Your task to perform on an android device: I would like to see more details about the Transavia/Ryanair flight taking off at 7:55 a.m.
Image 0: 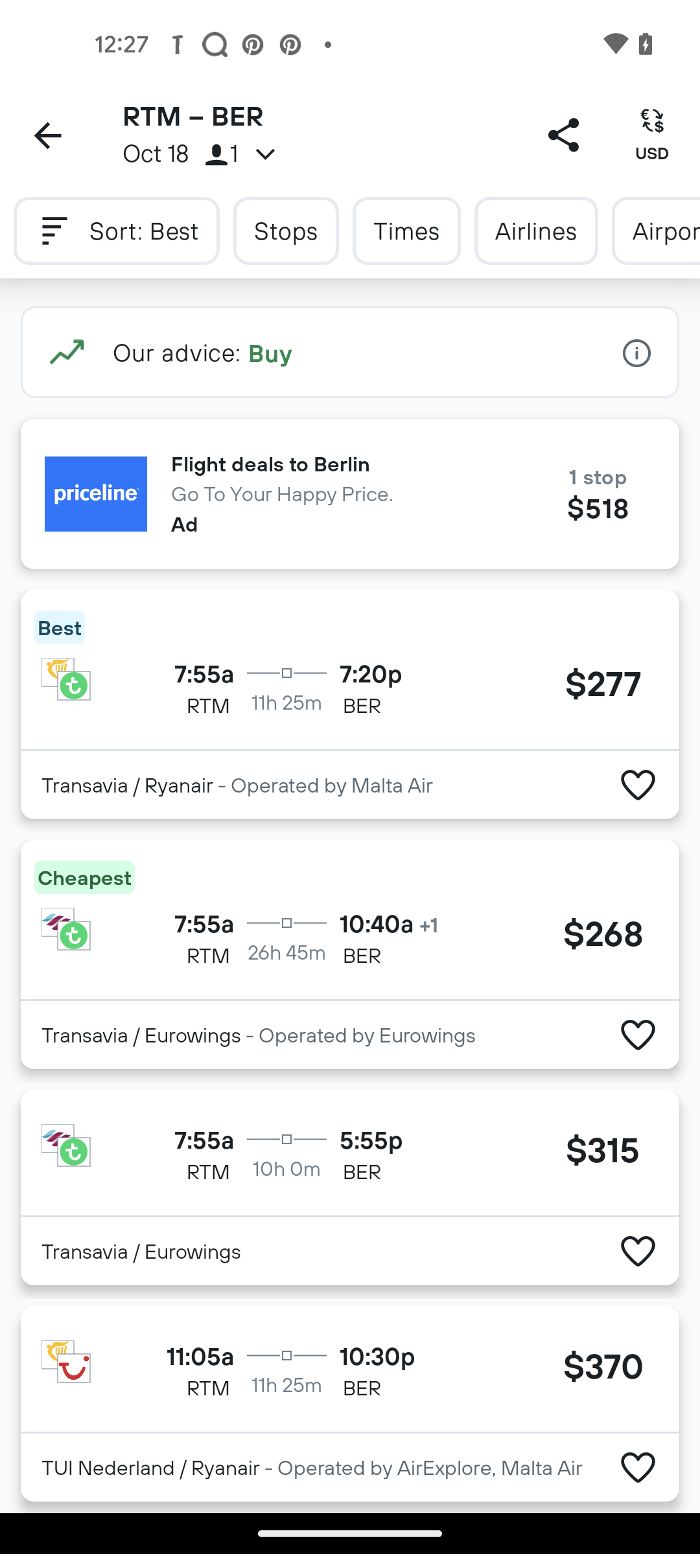
Click on the first flight option.
Step 0: click (356, 627)
Image 1: 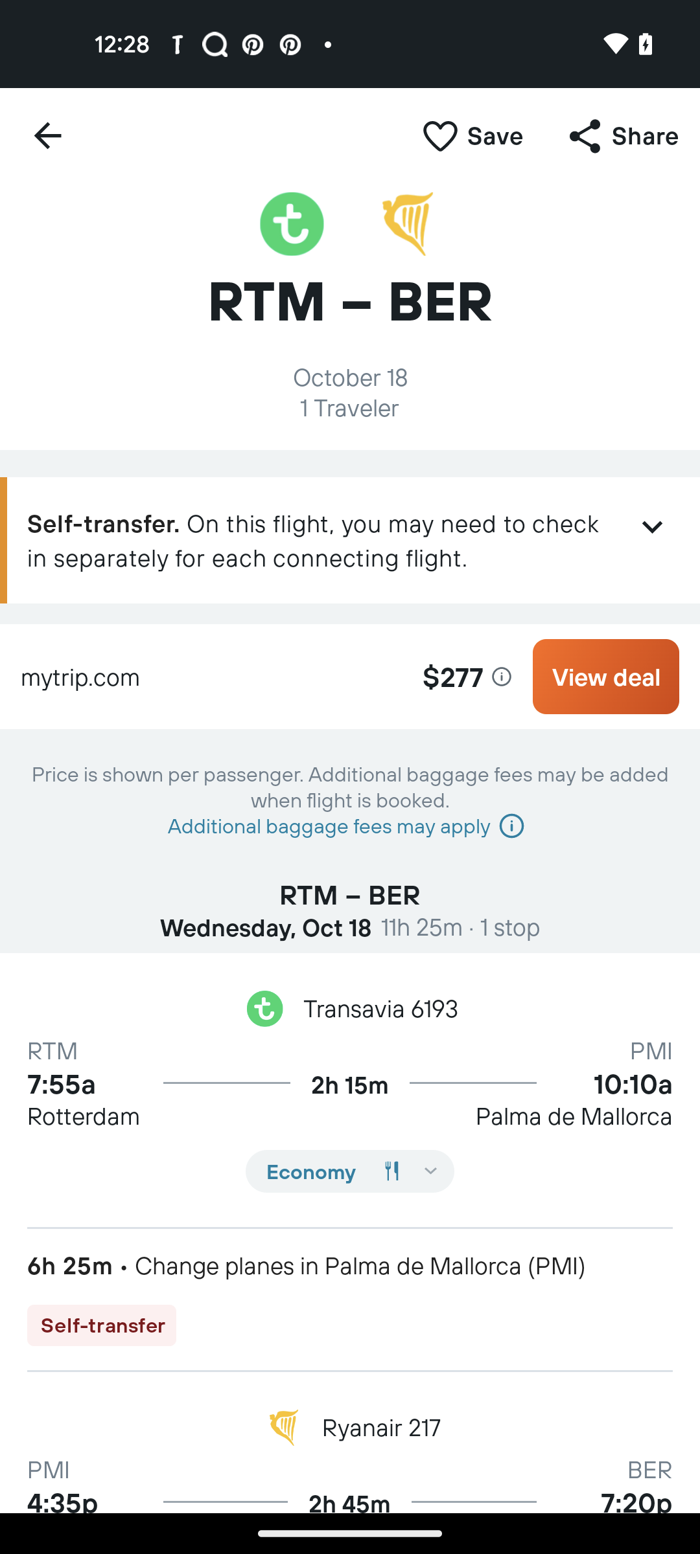
Click on the Drop-down button under the flight detail.
Step 1: click (311, 1171)
Image 2: 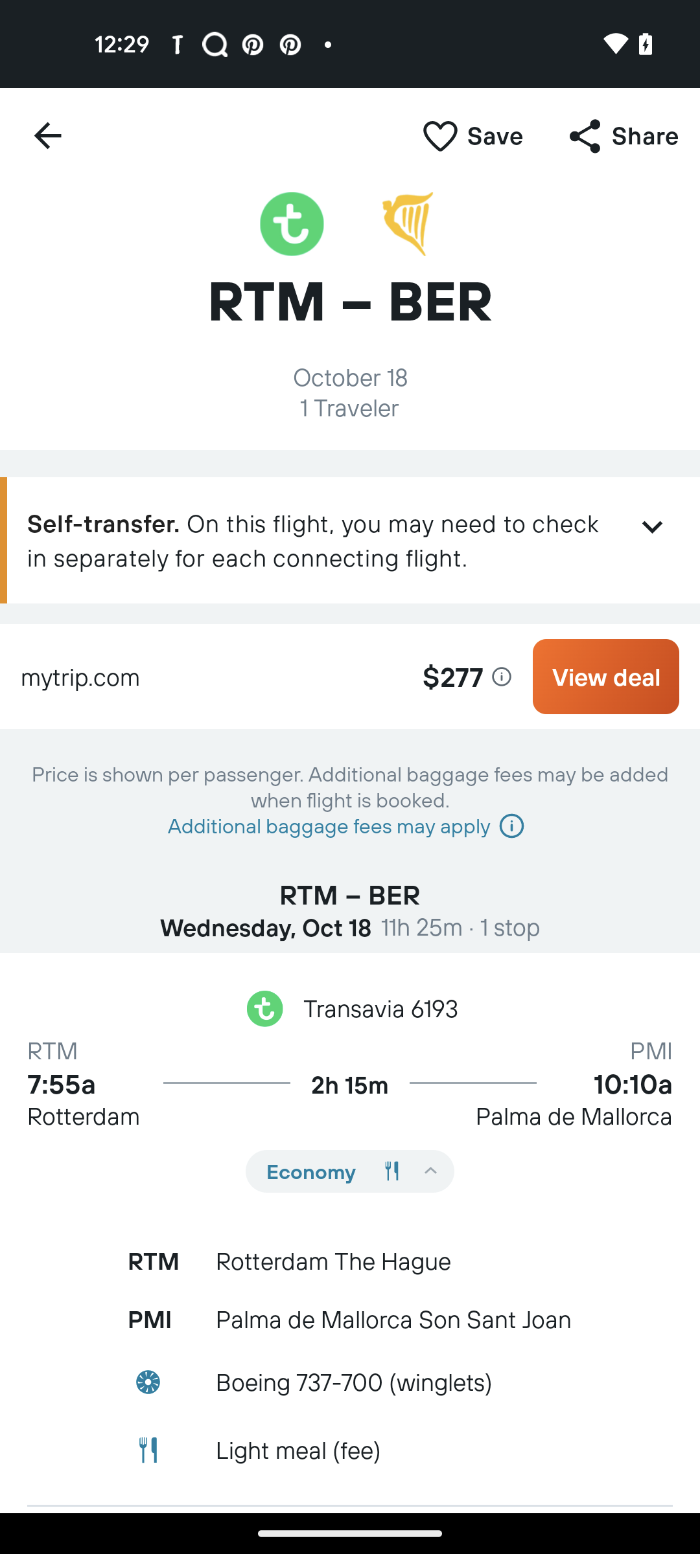
Scroll up to see more details about the flight.
Step 2: scroll down